Your task to perform on an android device: On the H&M app Save the Wide High Jeans to my wishlist.
Image 0: 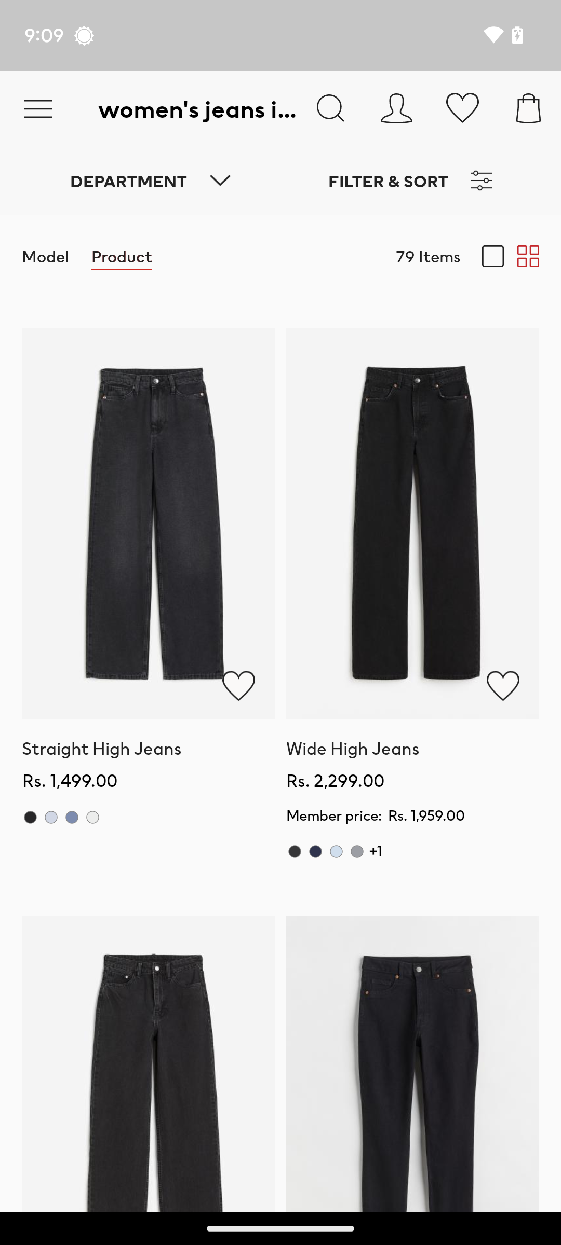
Click on the second search result.
Step 0: click (416, 523)
Image 1: 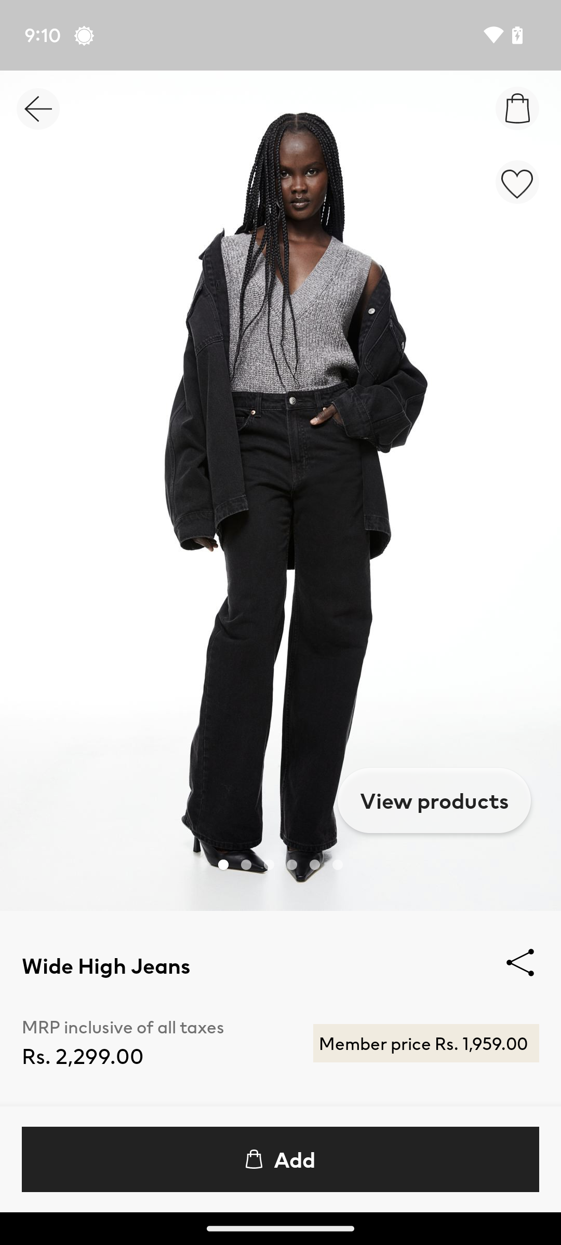
Click on the heart icon at the top-right of the product image.
Step 1: click (517, 185)